Your task to perform on an android device: I want to use the Colornote app to share my grocery list with my son, Evan Kramer, at his email address, evankramer@gmail.com.
Image 0: 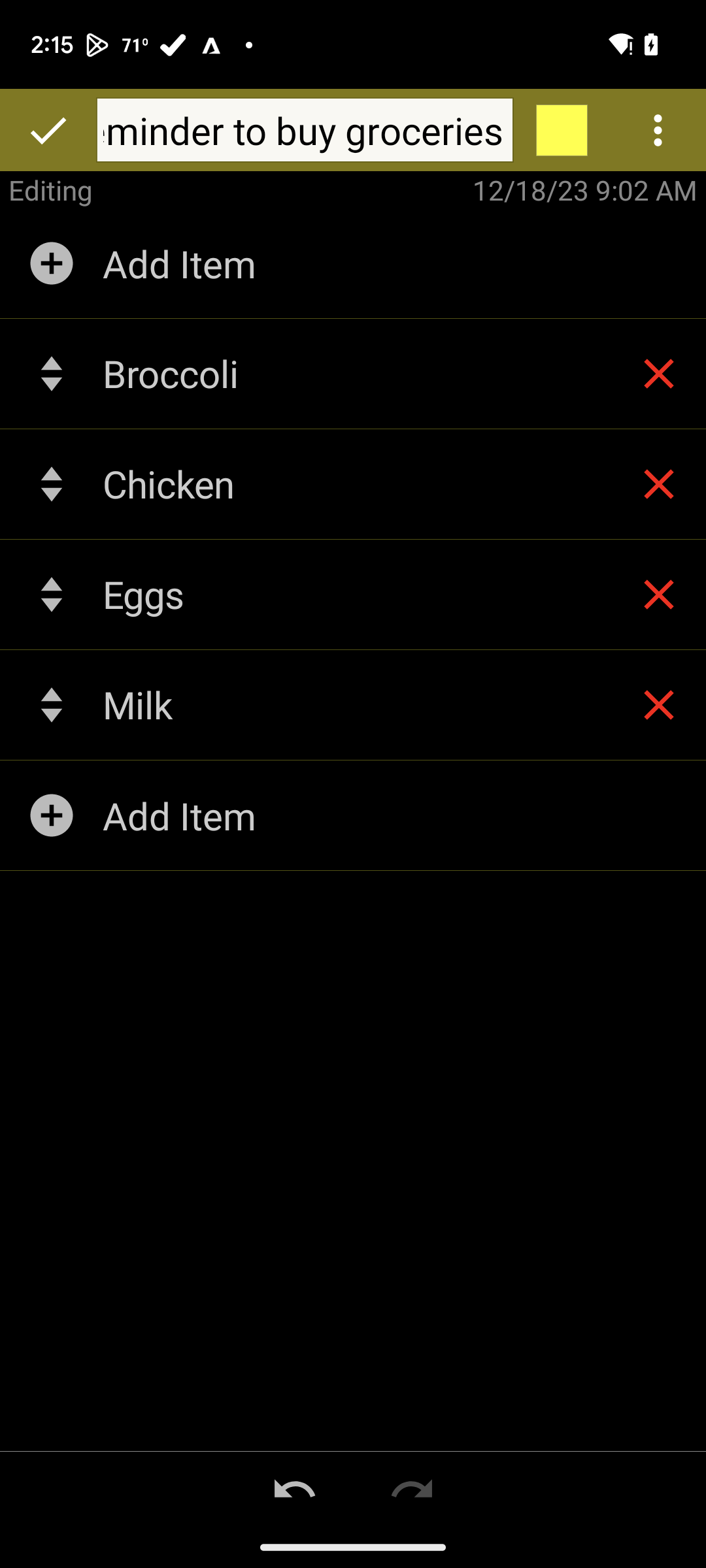
Click on the more options button
Step 0: click (658, 130)
Image 1: 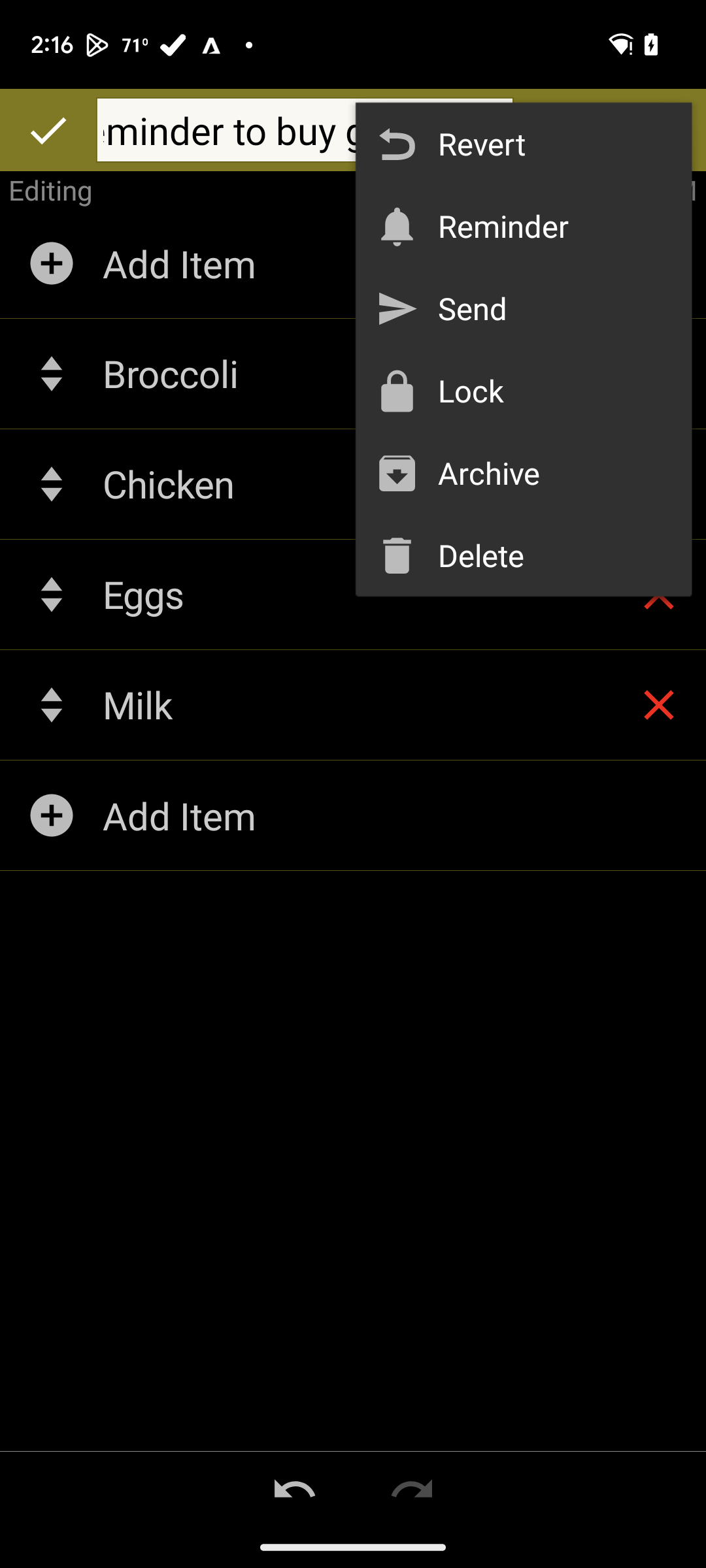
Click on send
Step 1: click (551, 308)
Image 2: 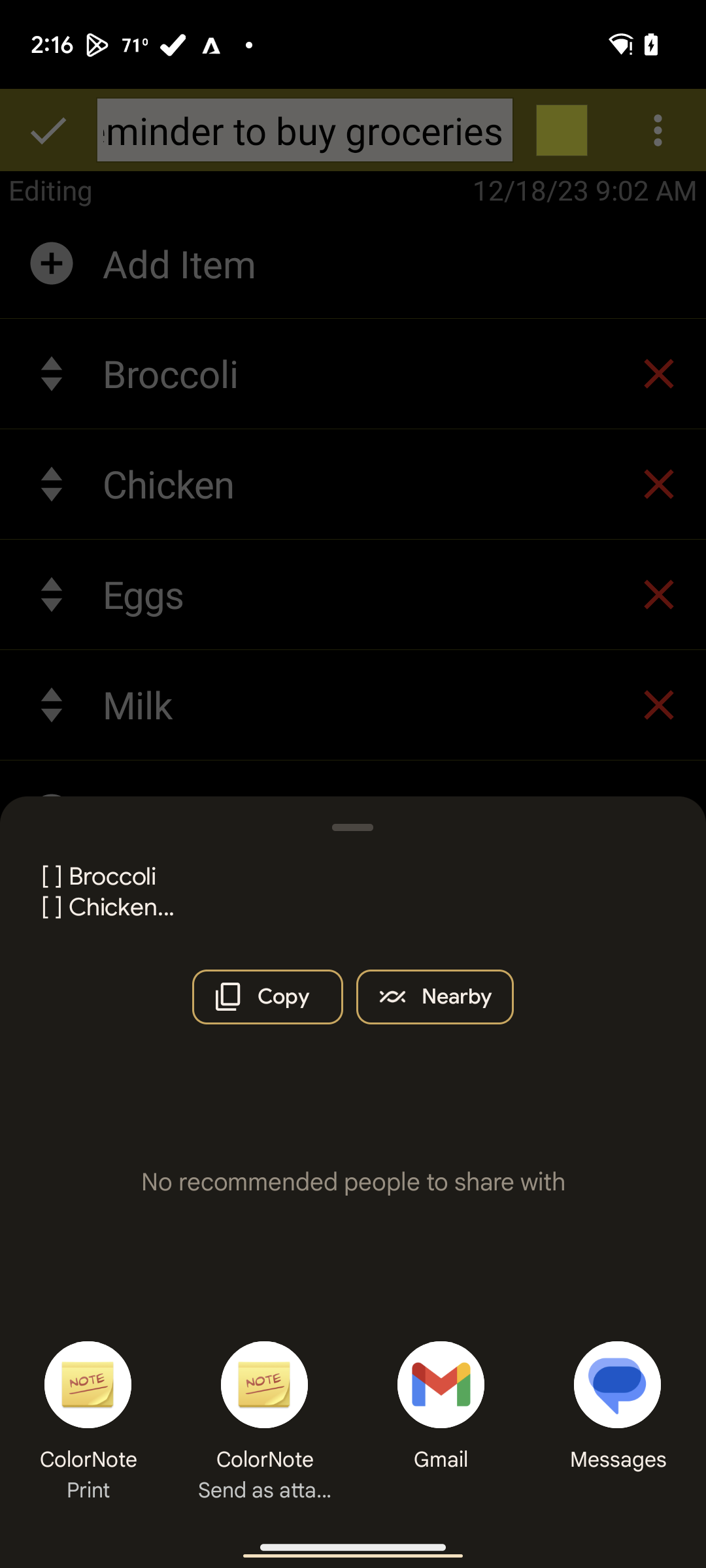
Click on gmail
Step 2: click (431, 1371)
Image 3: 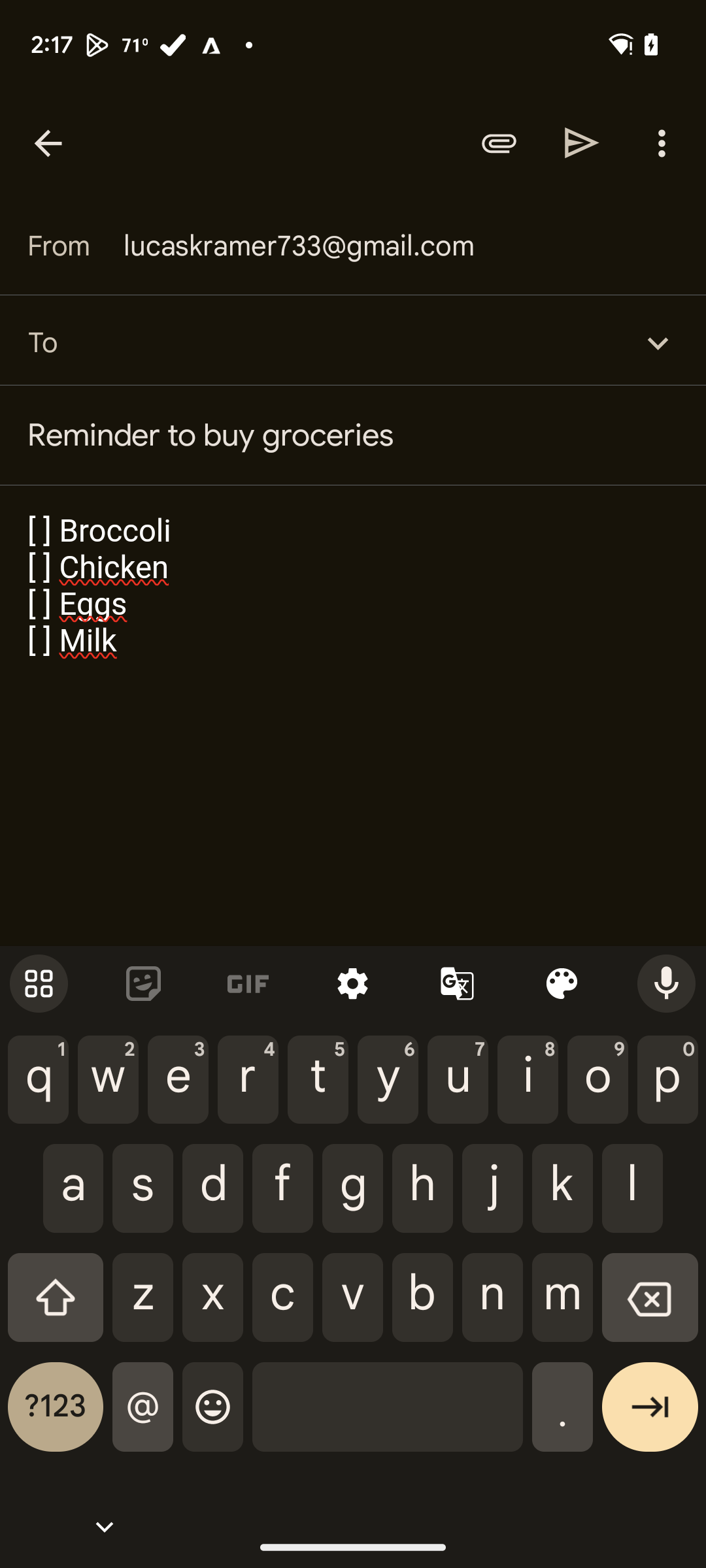
Enter the email id
Step 3: type "evankramer@gmail.com"
Image 4: 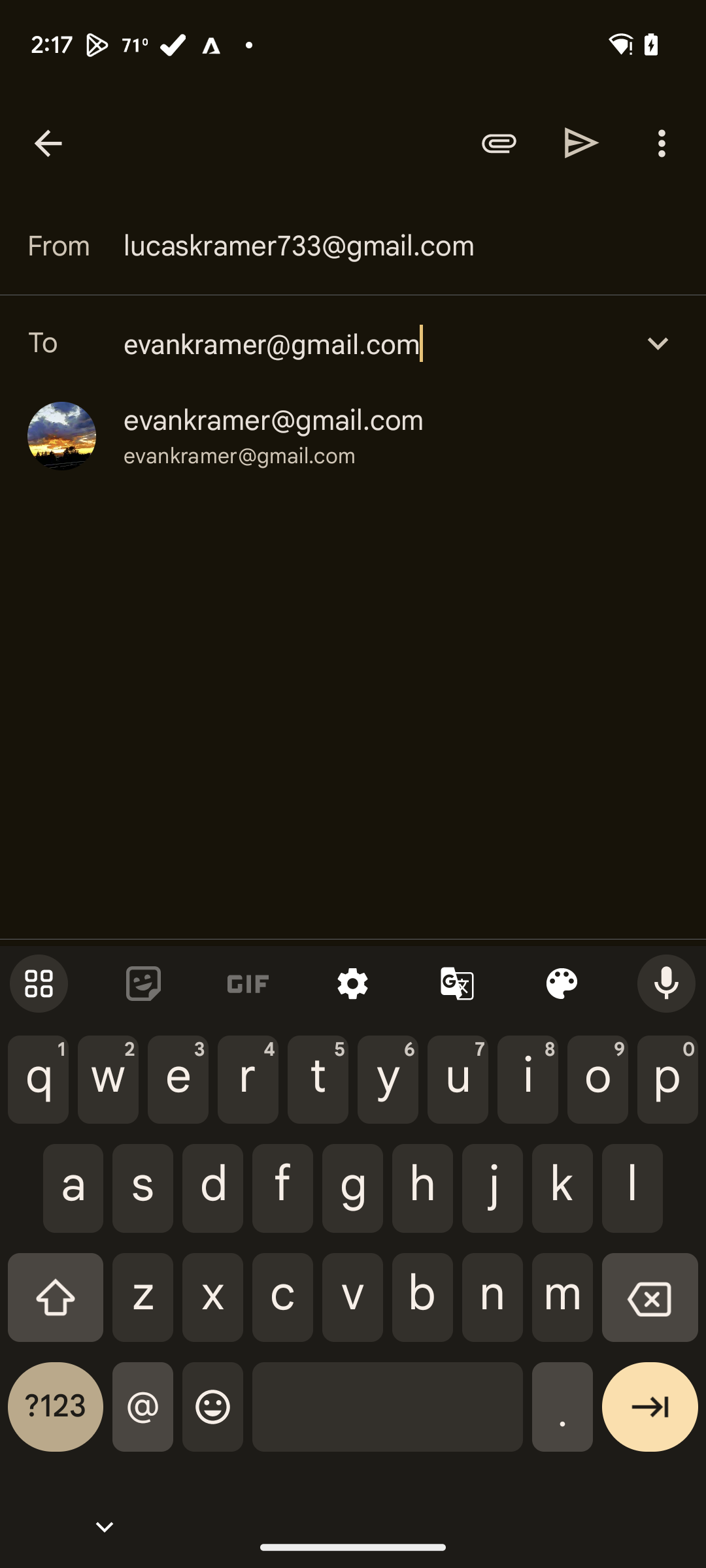
Select the email id
Step 4: click (273, 420)
Image 5: 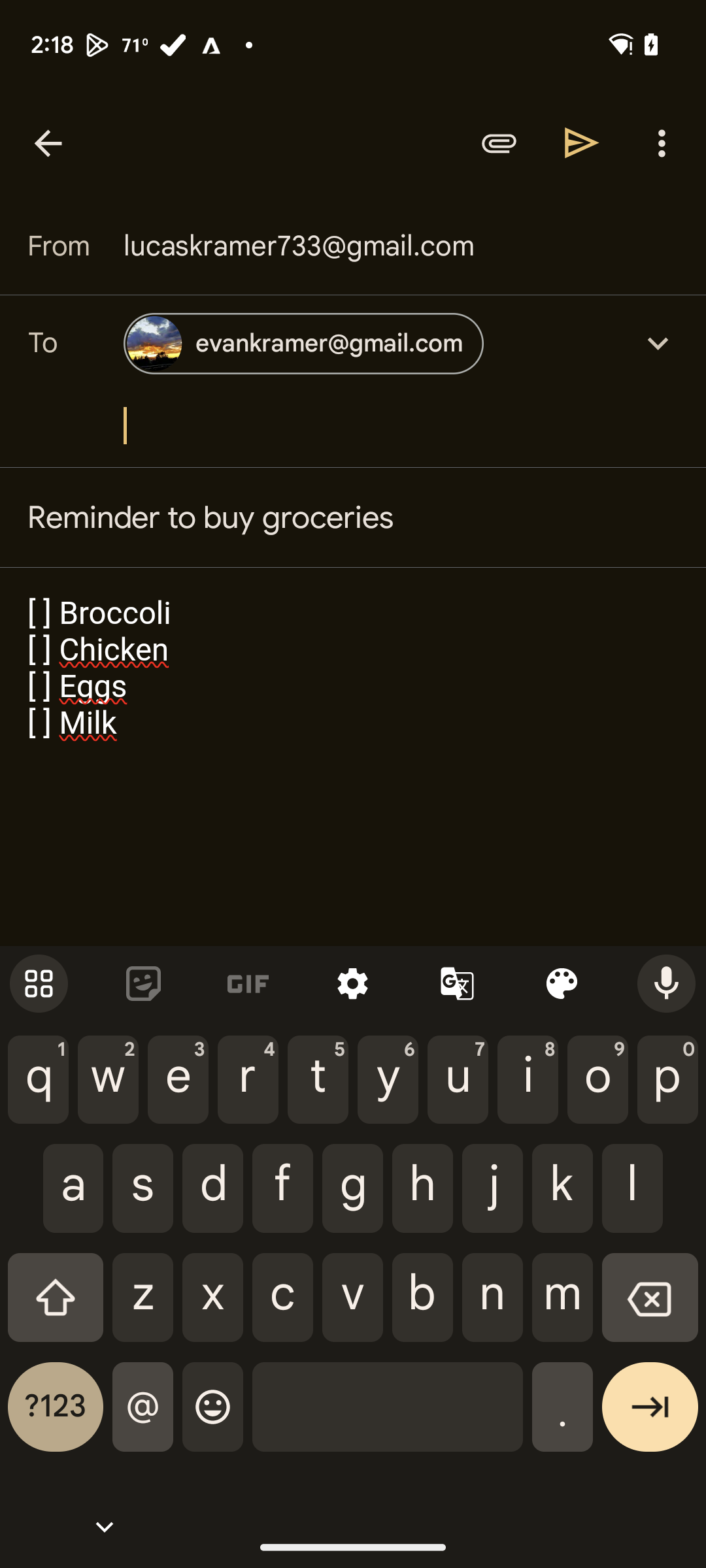
Click on send
Step 5: click (582, 142)